Your task to perform on an android device: I am planning to visit an attraction near my home town, Dawson Creek, for one day, but for now, save the Kiskatinaw Bridge on the Dawson Creek Itinerary tab on the Trip.com app.
Image 0: 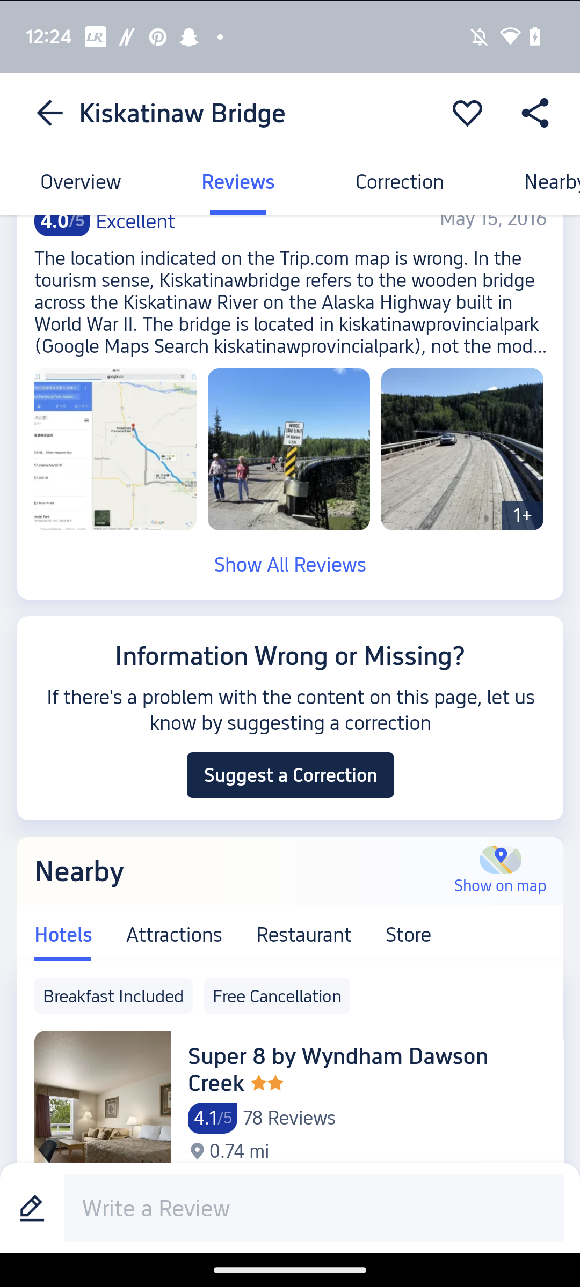
Go back
Step 0: press back button
Image 1: 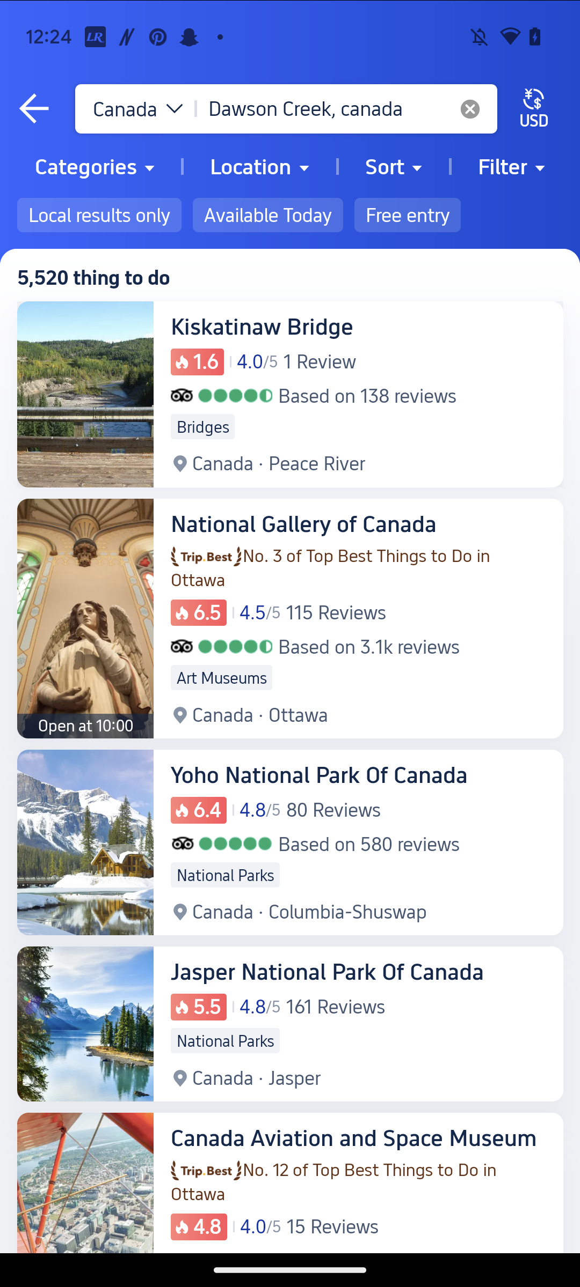
Go back
Step 1: press back button
Image 2: 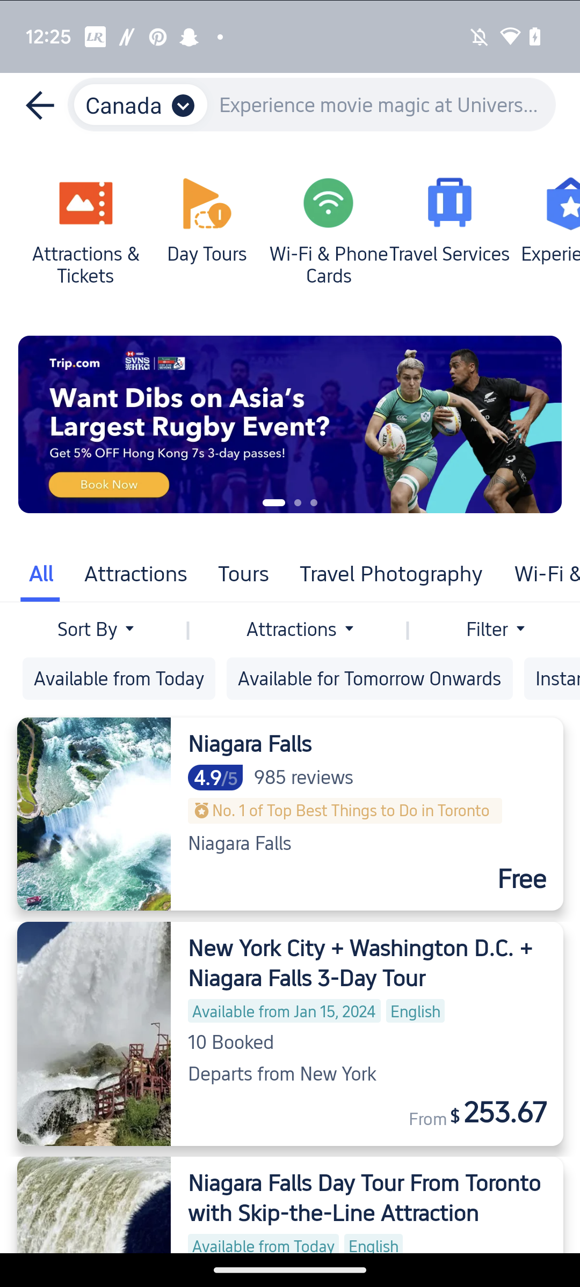
go back
Step 2: press back button
Image 3: 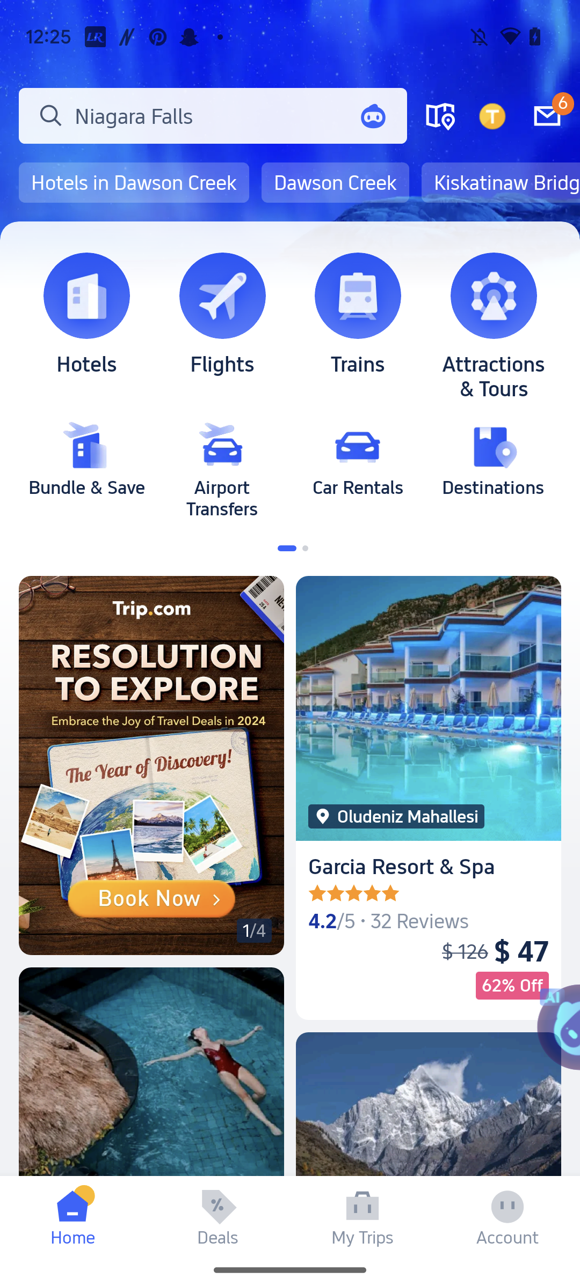
Click on the My Trips tab at the bottom.
Step 3: click (363, 1214)
Image 4: 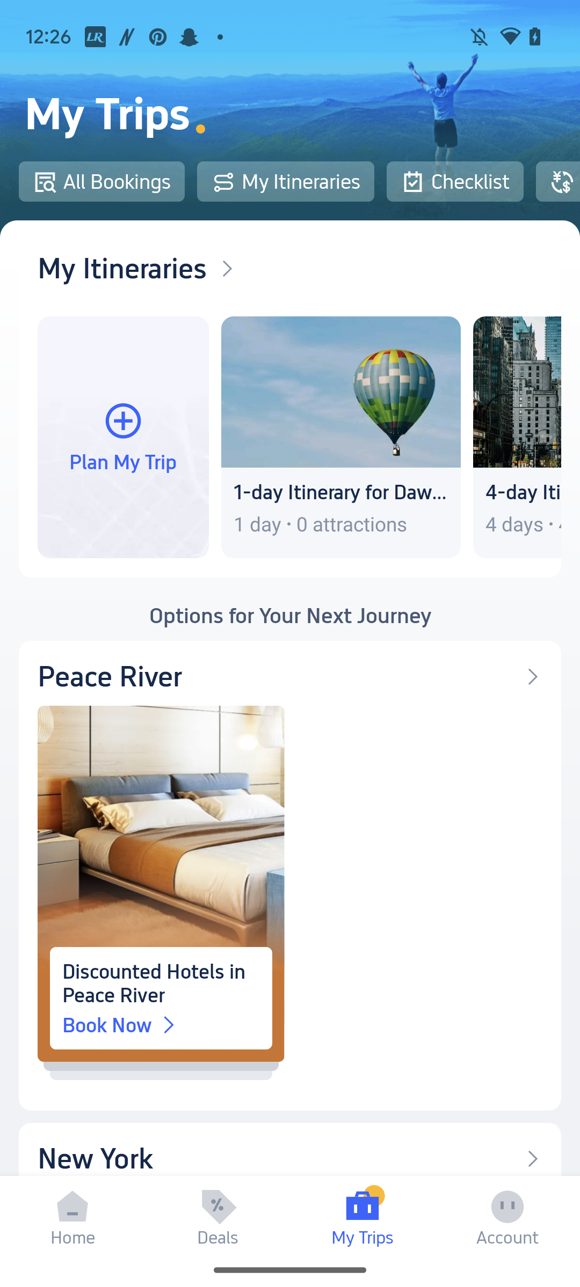
Click on the button "plan my trip"
Step 4: click (123, 437)
Image 5: 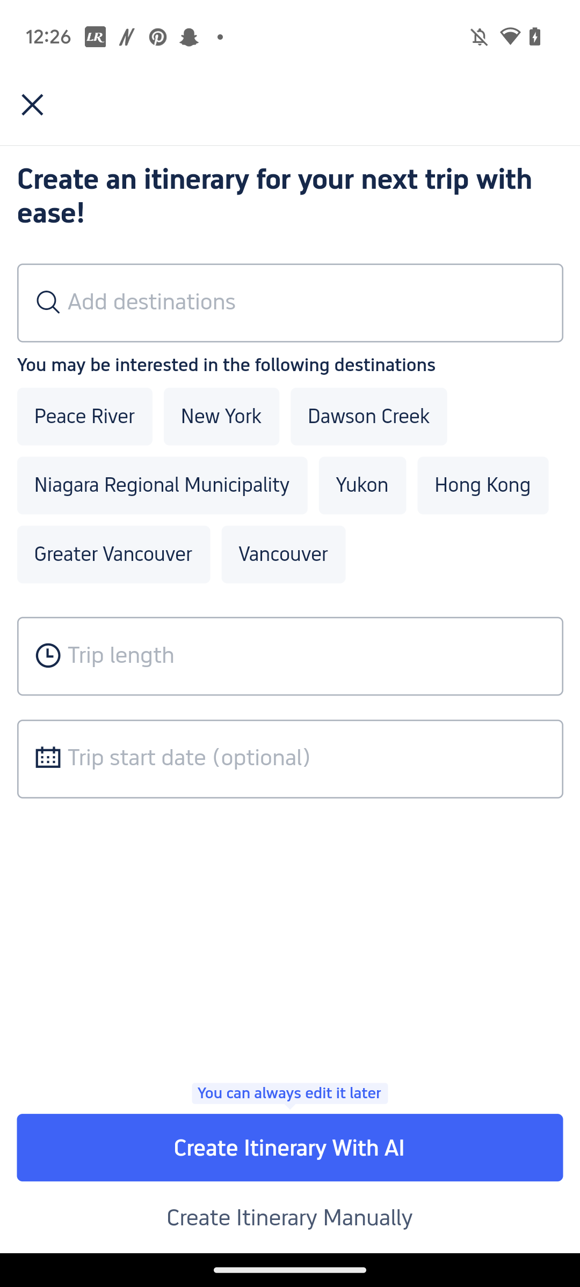
Click on the Dawson creek tab.
Step 5: click (368, 416)
Image 6: 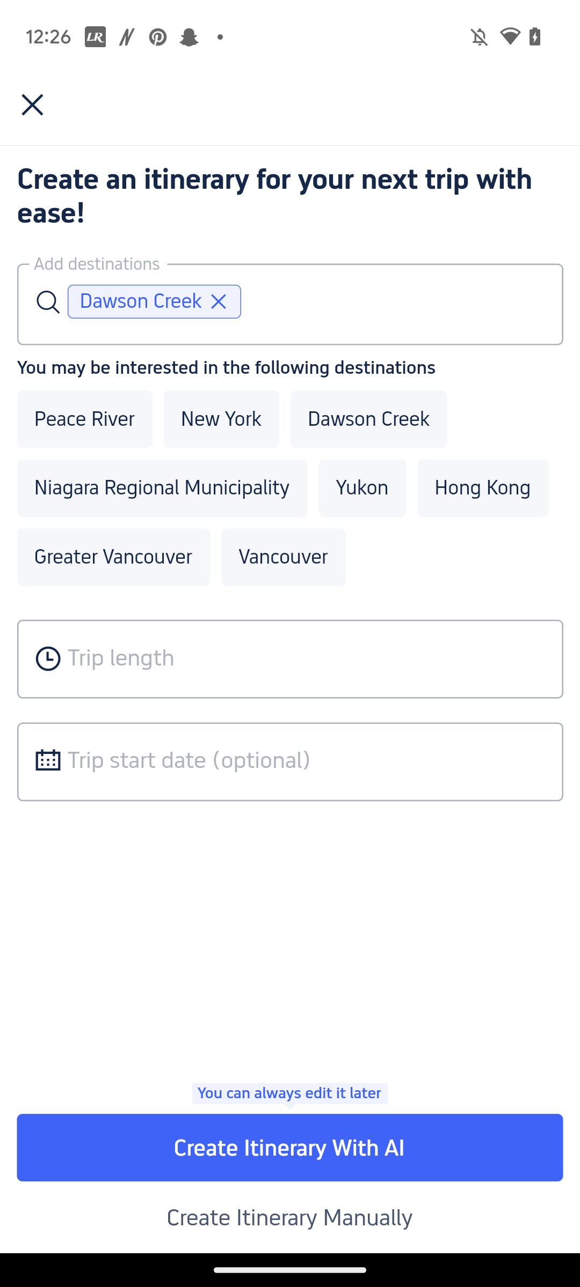
Click on the trip length input box.
Step 6: click (290, 659)
Image 7: 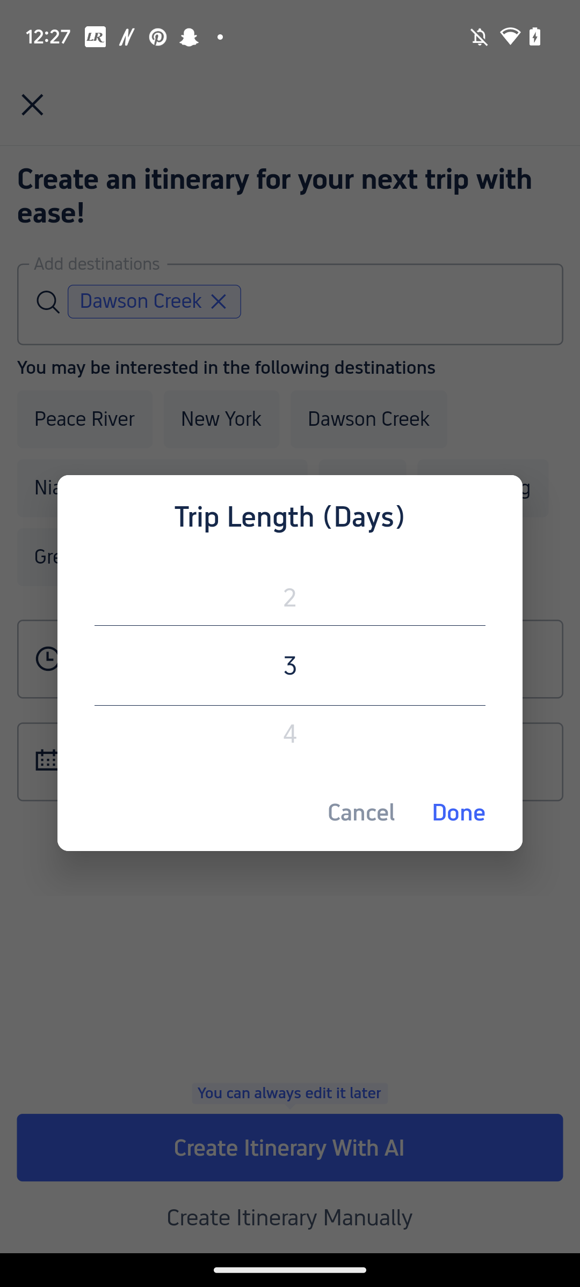
Scroll down the Trip length box.
Step 7: scroll up
Image 8: 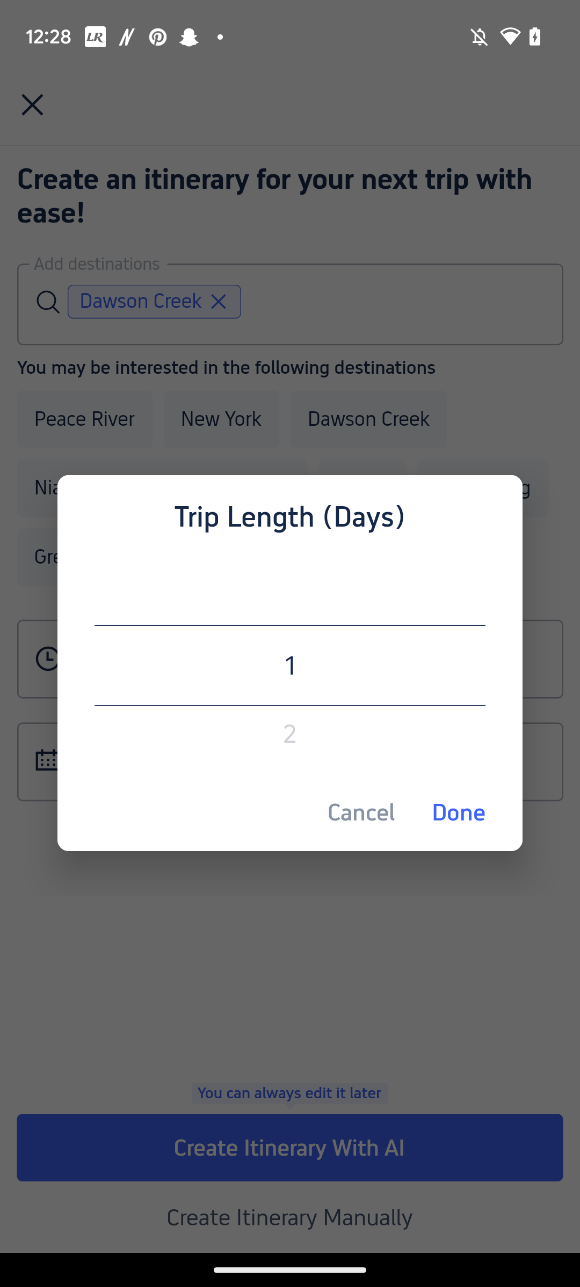
Click on the Done button.
Step 8: click (440, 812)
Image 9: 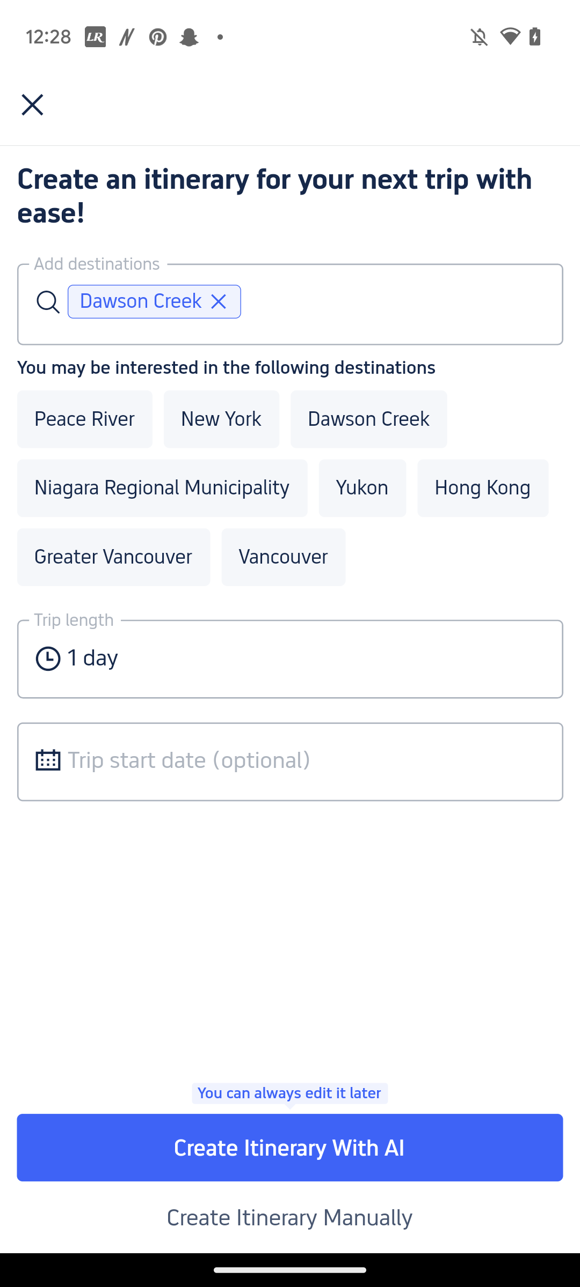
Click on the "create itinerary manually" tab at the bottom.
Step 9: click (290, 1217)
Image 10: 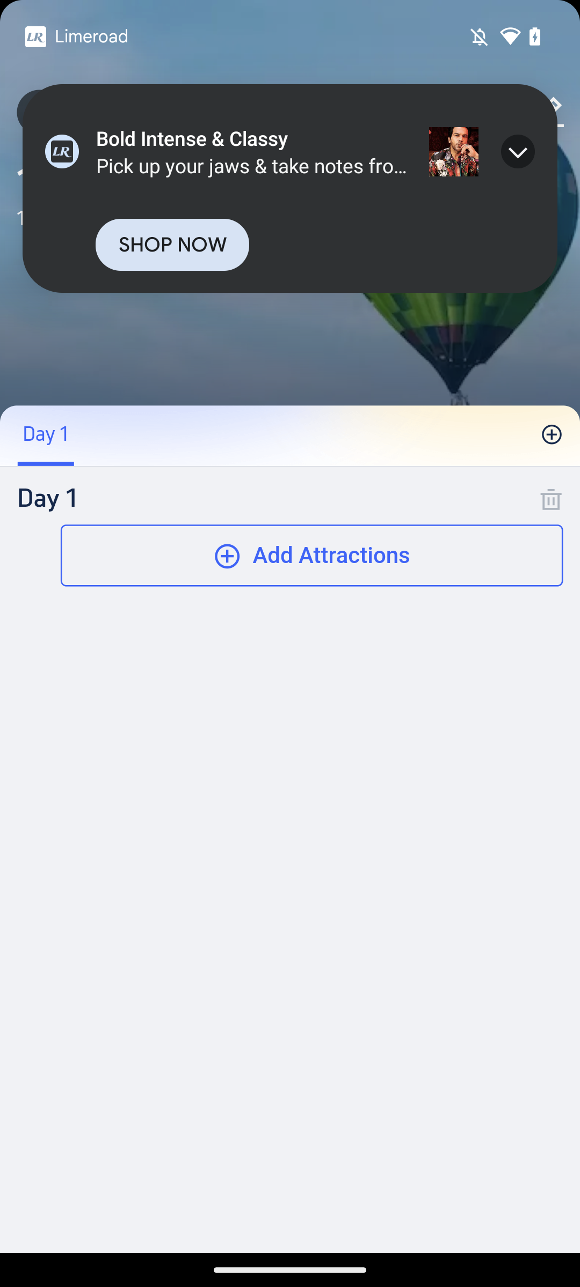
Click on the "create itinerary manually" tab at the bottom.
Step 10: wait
Image 12: 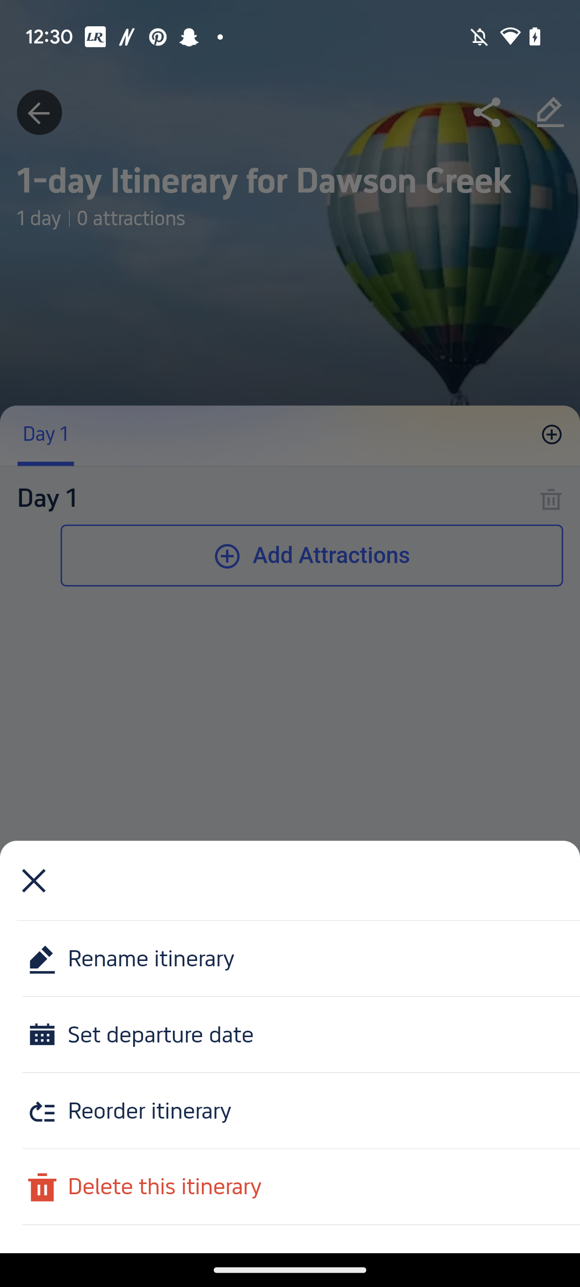
Click on the Rename itinerary button.
Step 12: click (290, 959)
Image 13: 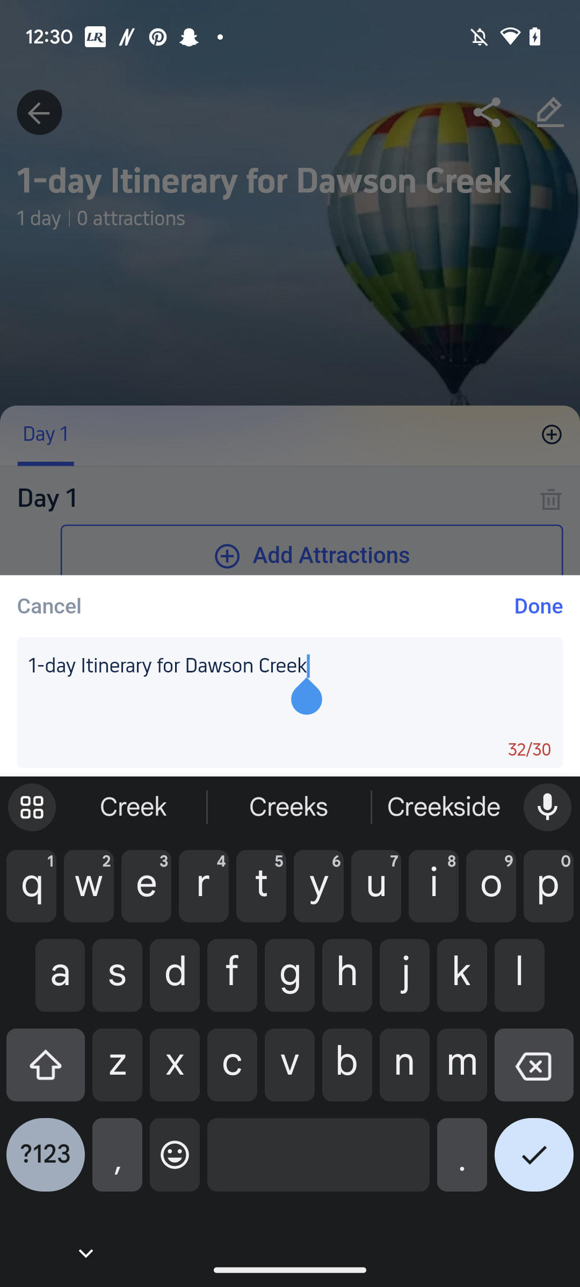
type "Dawson Creek Itinerary" in the input box.
Step 13: type "Dawson Creek Itinerary"
Image 16: 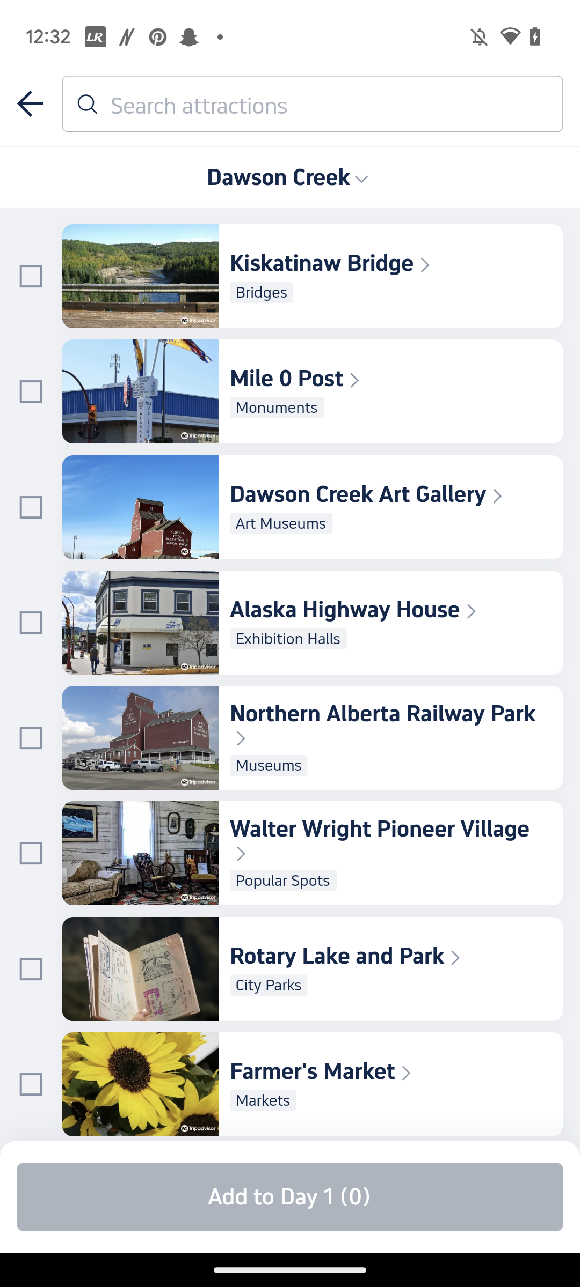
Click on the Check box of kiskatinaw Bridge
Step 16: click (290, 276)
Image 17: 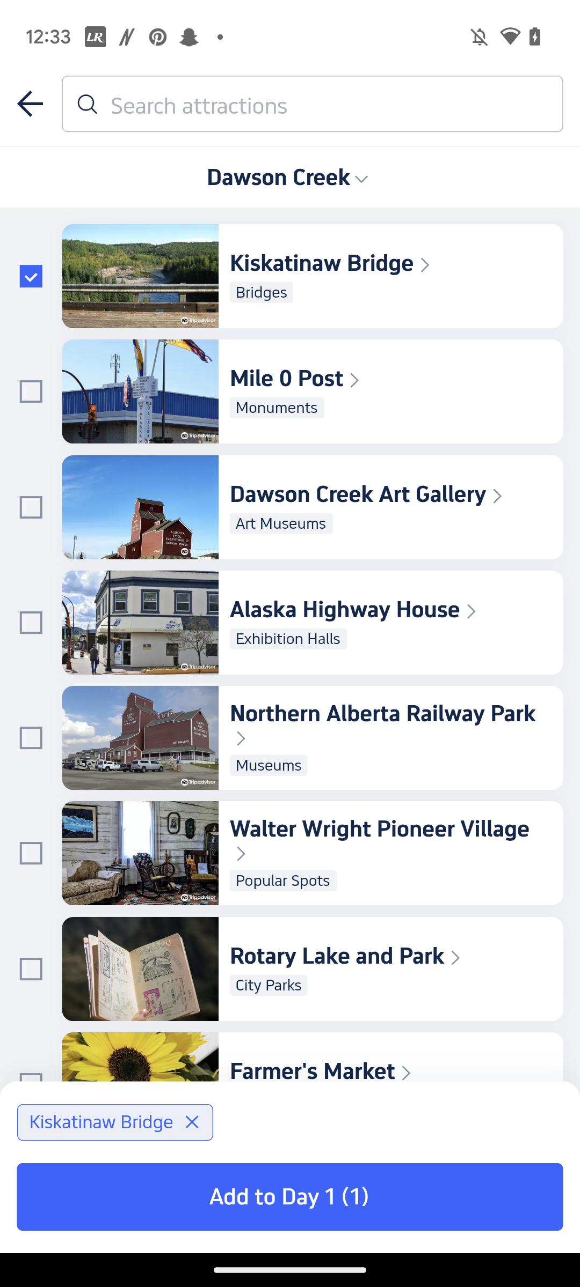
Click on the "add to day" button at the bottom.
Step 17: click (290, 1186)